Your task to perform on an android device: Open Homecentre app,Go to all categories Department and view Sofas in Living room furniture
Image 0: 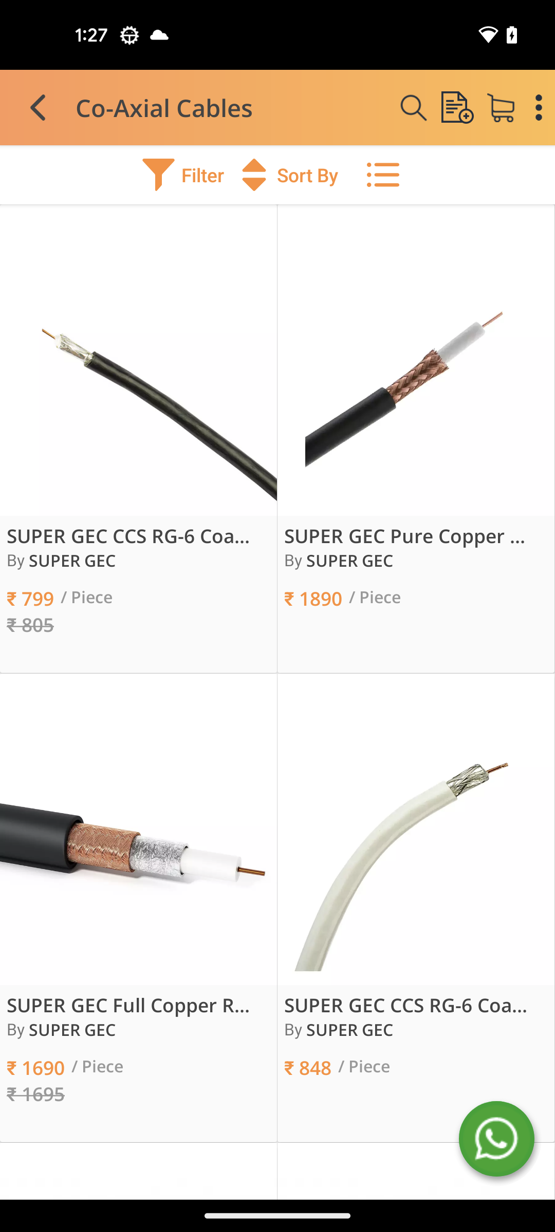
Open Homecentre app
Step 0: open app "Homecentre"
Image 1: 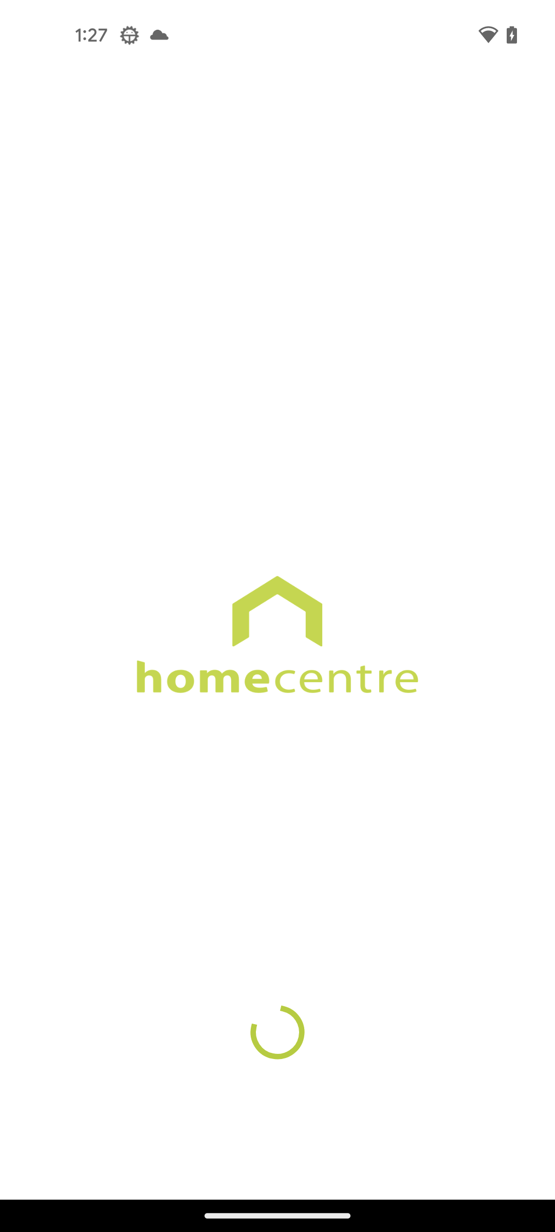
Open Homecentre app
Step 1: wait
Image 2: 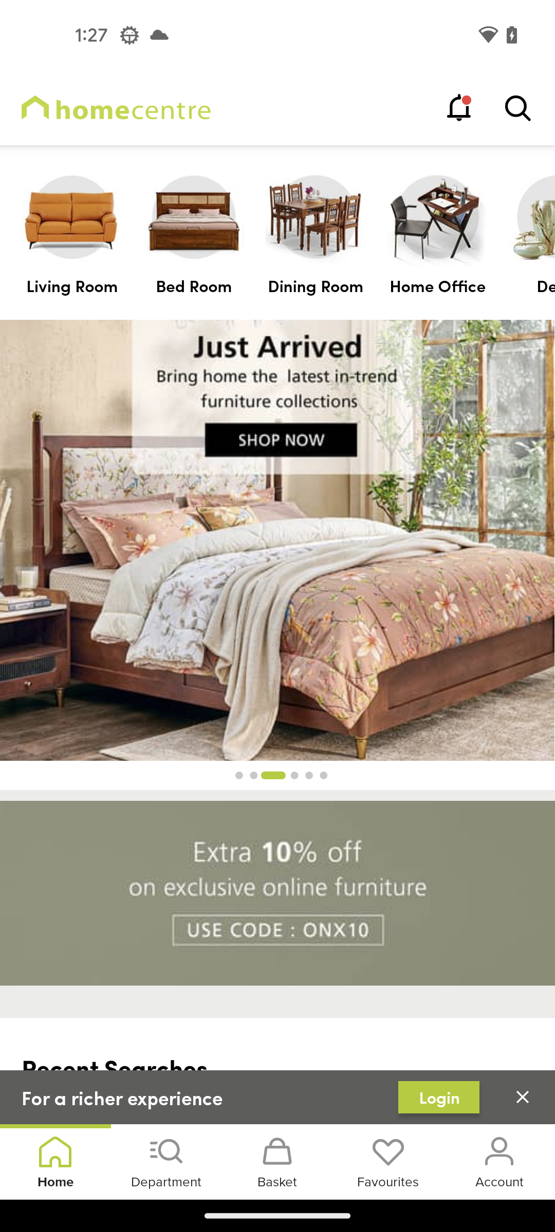
Click on the Department section
Step 2: click (166, 1162)
Image 3: 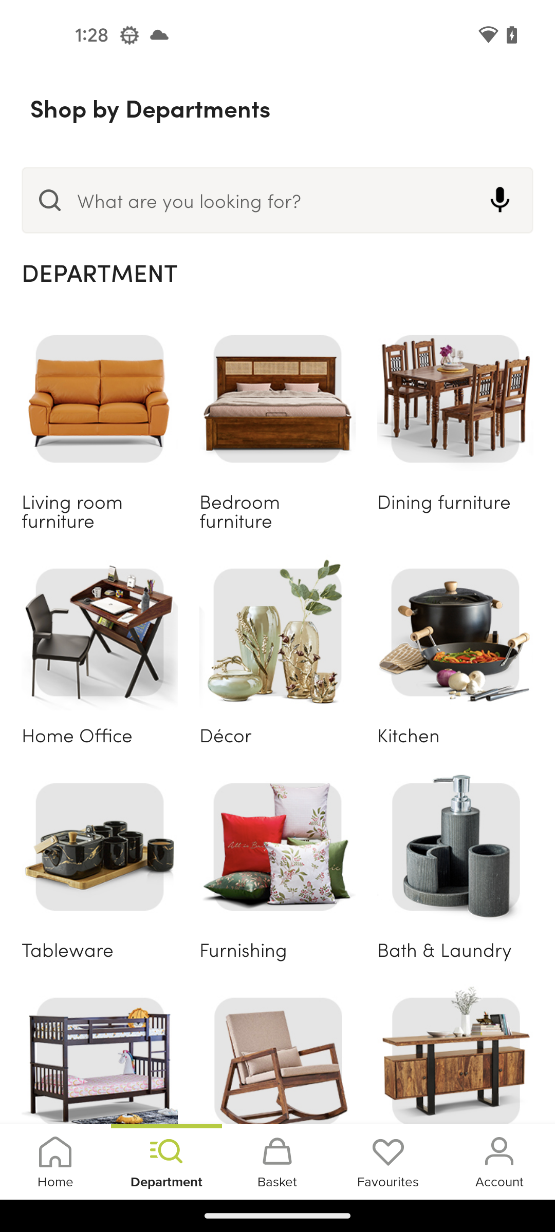
Click on the Living room furniture section
Step 3: click (99, 398)
Image 4: 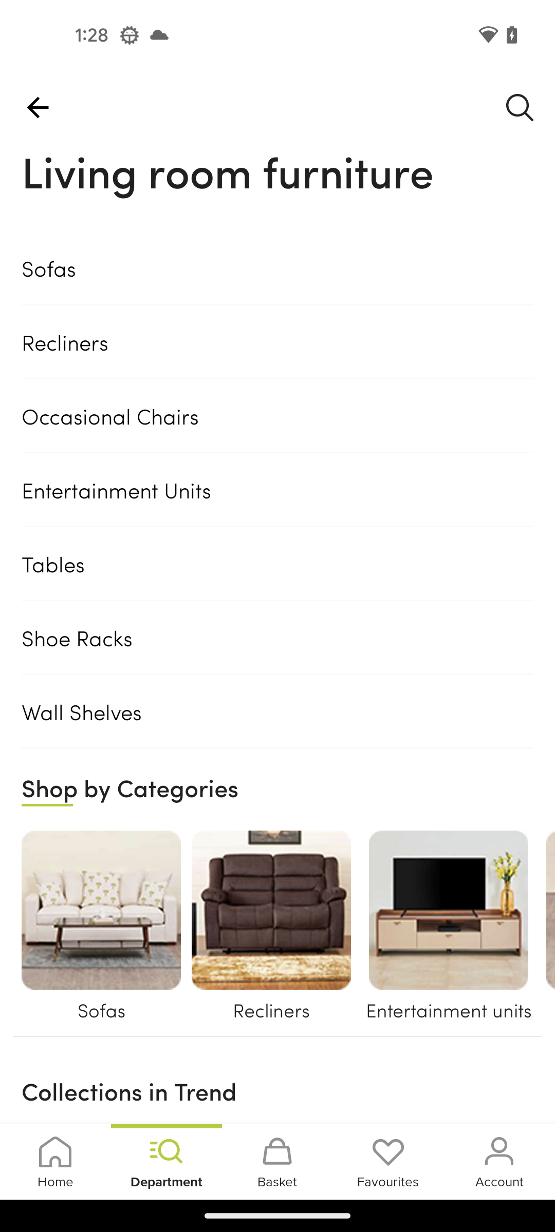
Click on the Sofas section
Step 4: click (277, 267)
Image 5: 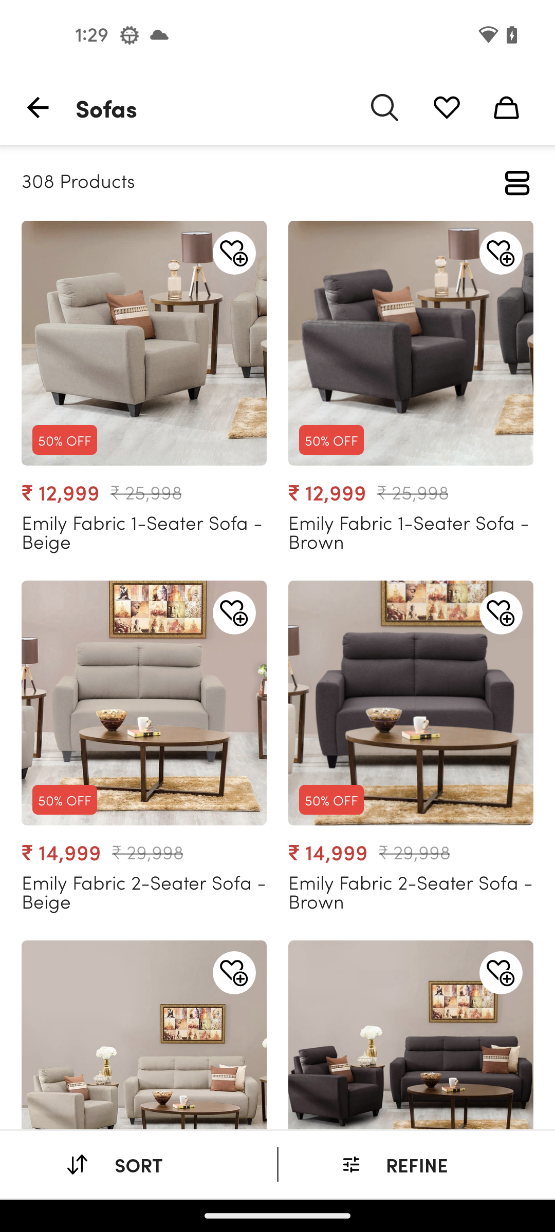
Scroll down to view more
Step 5: scroll down
Image 6: 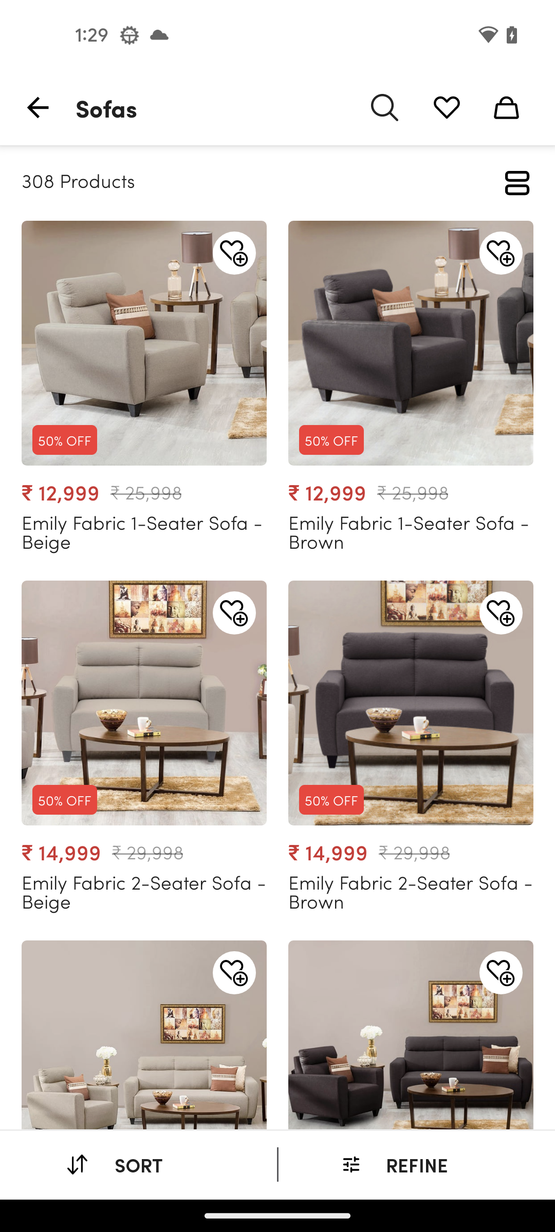
Scroll down to view more
Step 6: scroll down